Your task to perform on an android device: View all of the destinations I've saved in Google Maps so that I can plan a trip simply.
Image 0: 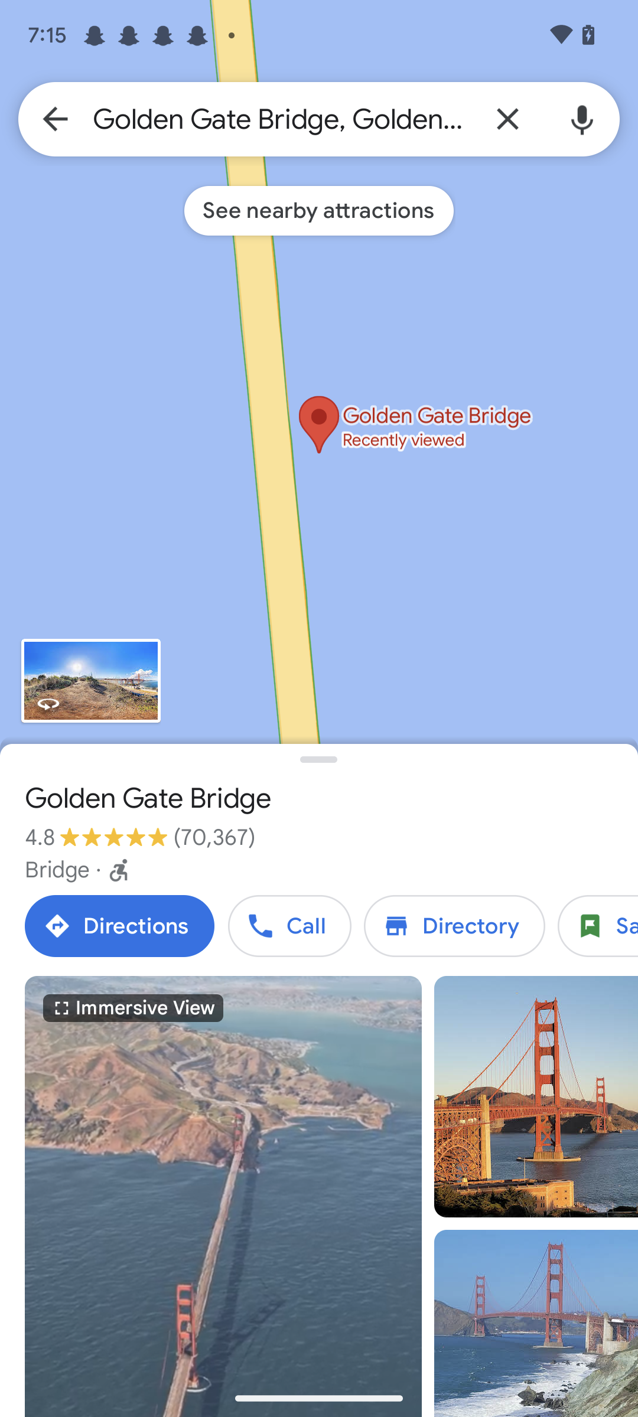
Click on the Saved option in the middle right side of the screen.
Step 0: click (598, 926)